Your task to perform on an android device: I want to look for walking shoes for women  as I donated my old shoes to an NGO . Search for walking shoes in the Flipkart app.
Image 0: 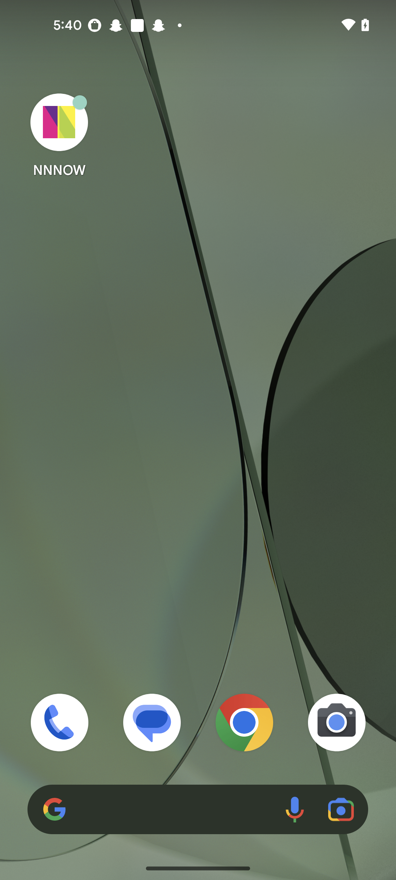
open the Flipkart app
Step 0: open app "Flipkart"
Image 1: 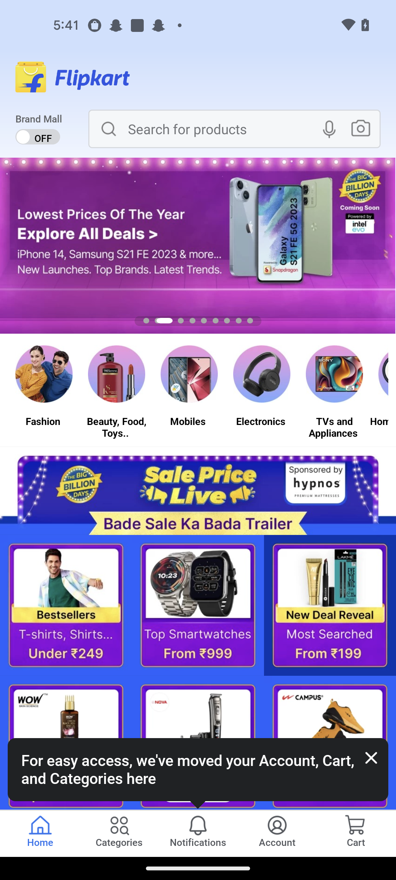
Click on the search icon at the top of the screen 
Step 1: click (223, 129)
Image 2: 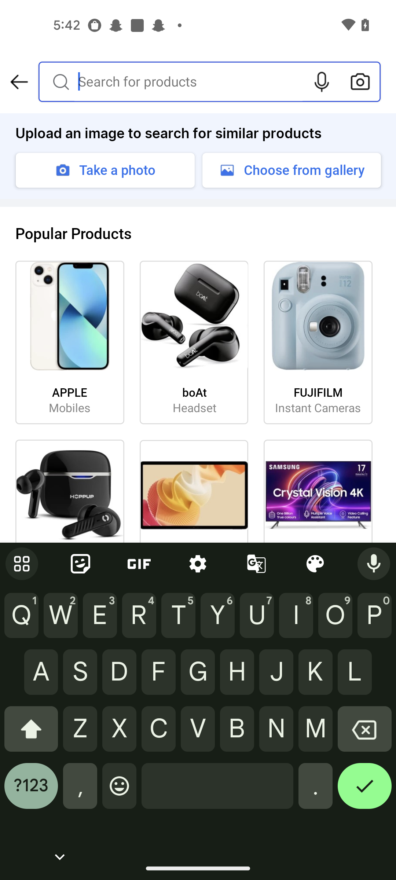
Enter a shoes as walking shoes 
Step 2: type "walking shoes "
Image 3: 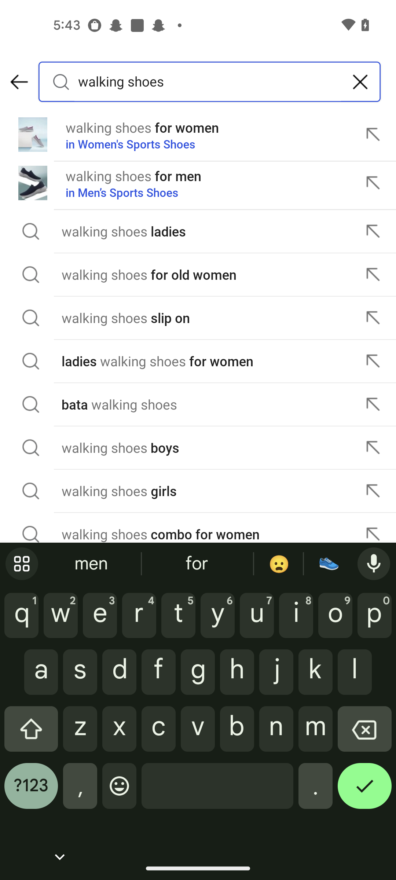
Click on the First result 
Step 3: click (142, 127)